Your task to perform on an android device: The quality of the product looks fine, but I am wishing to get the deal at a low price. Look for similar products so as to compare the prices of the product in the Temu app.
Image 0: 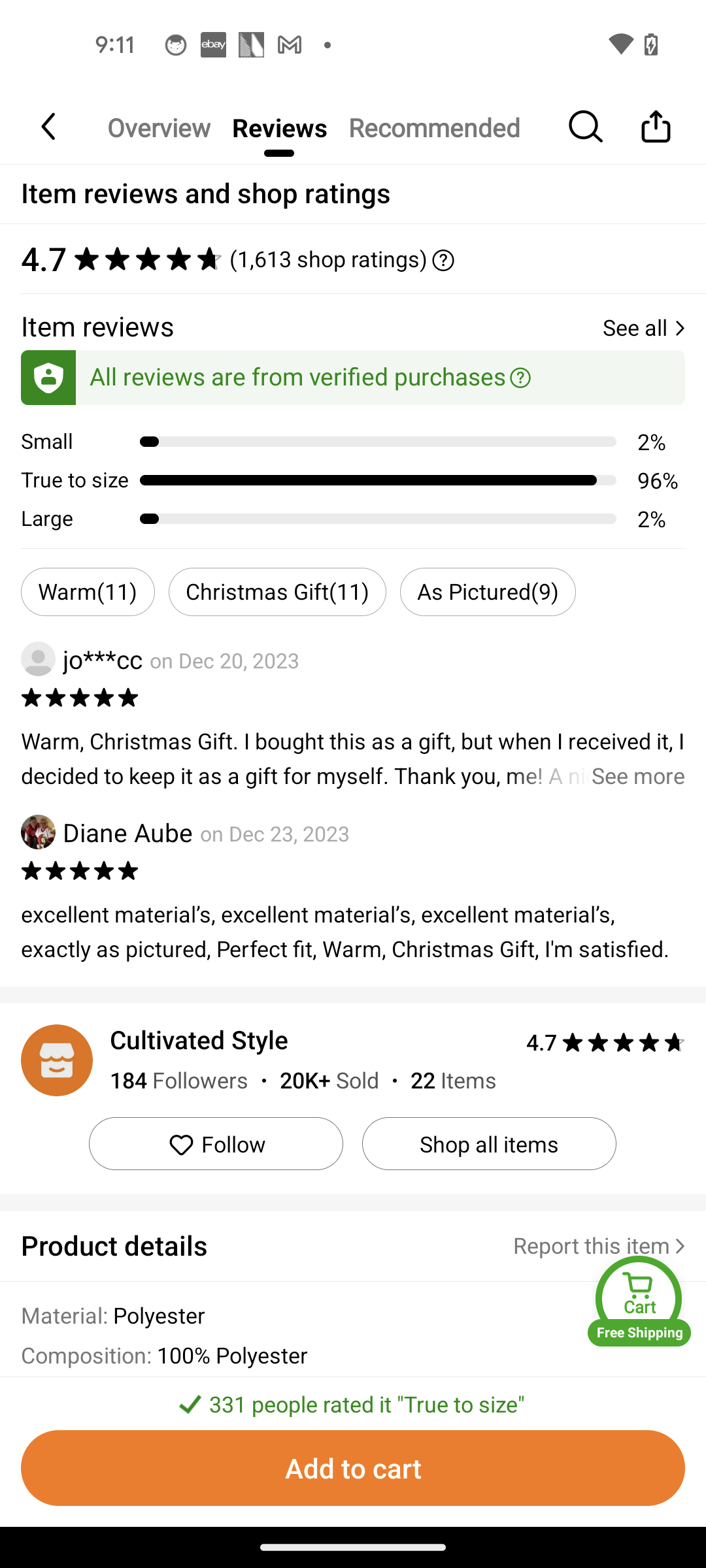
Click on the Recommended tab
Step 0: click (433, 127)
Image 1: 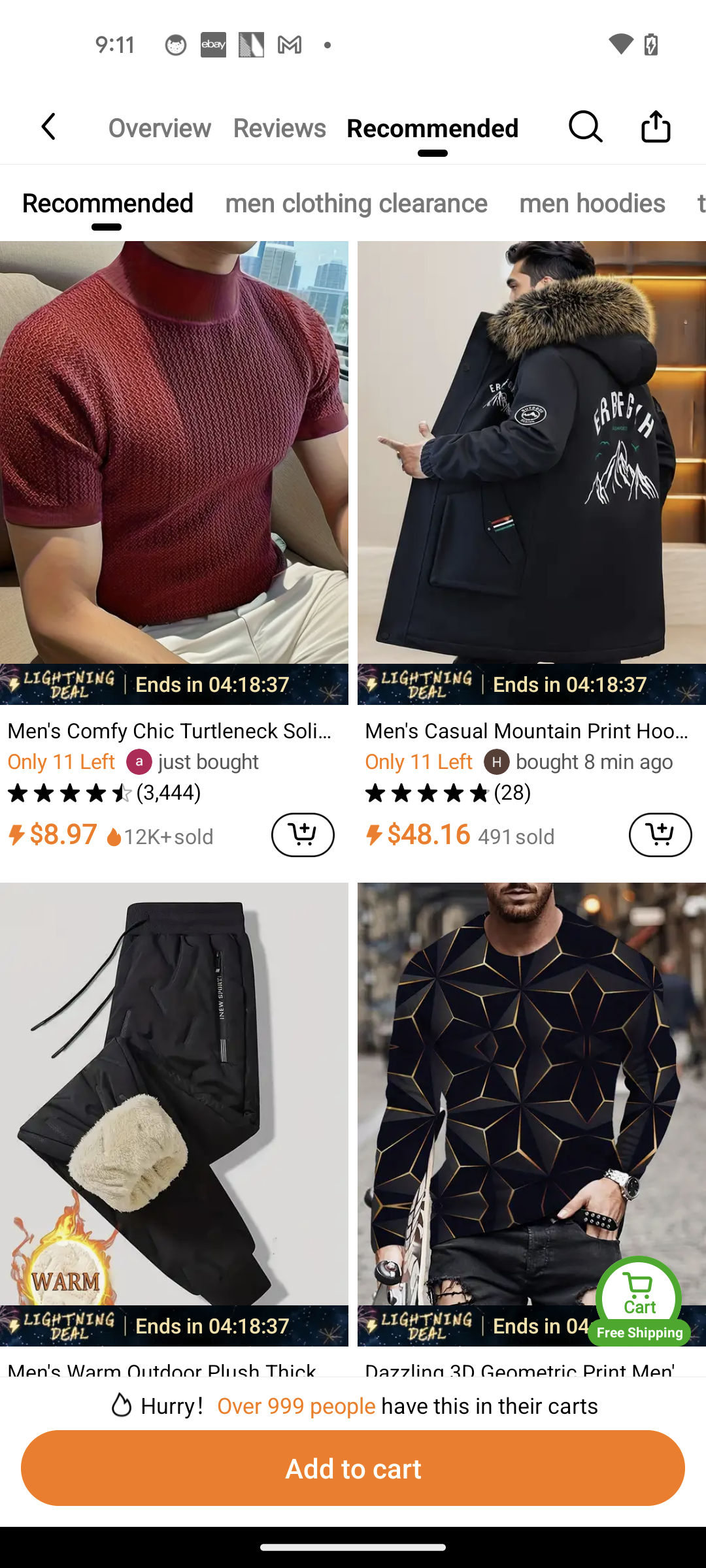
Swipe left the recommended category for thermal clothing
Step 1: scroll right
Image 2: 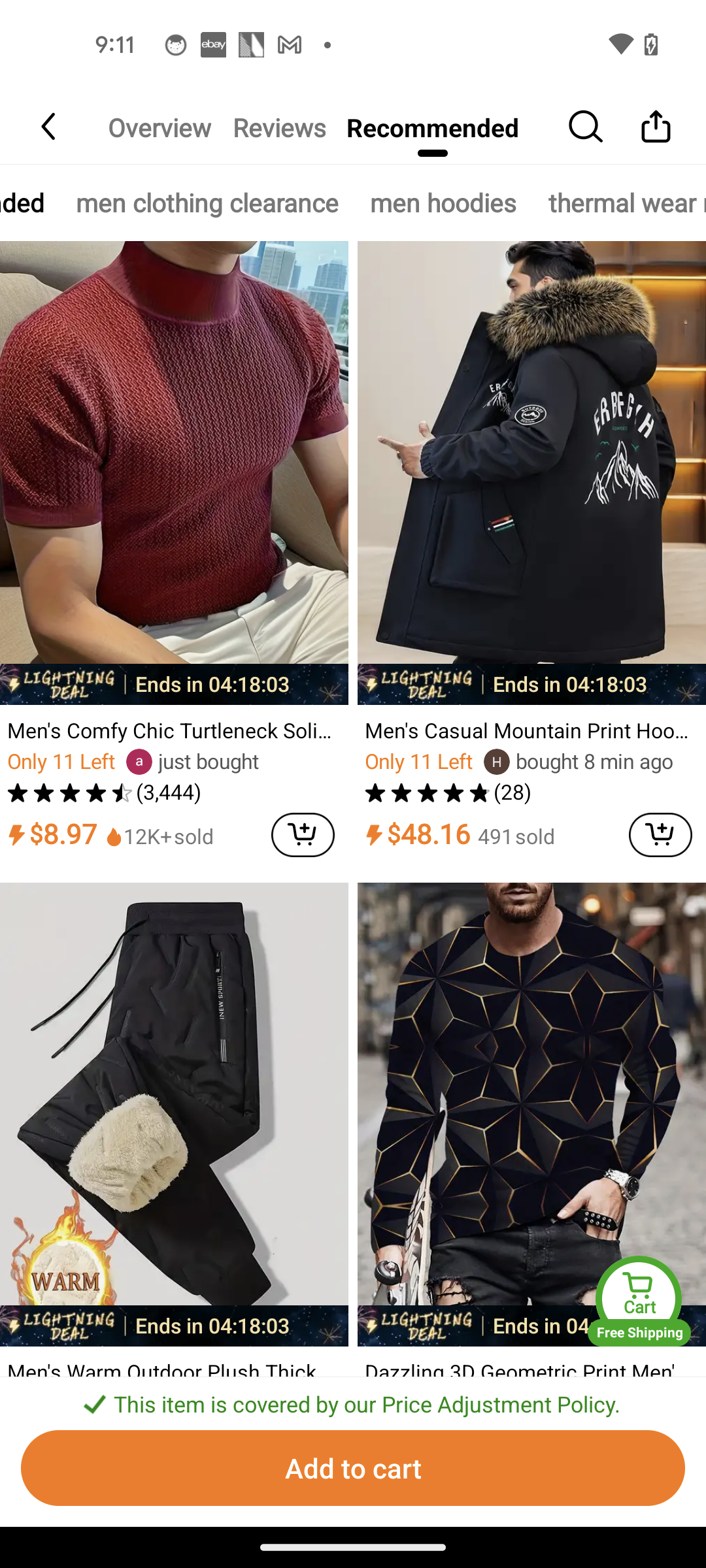
Click on the Thermal wear 
Step 2: click (627, 202)
Image 3: 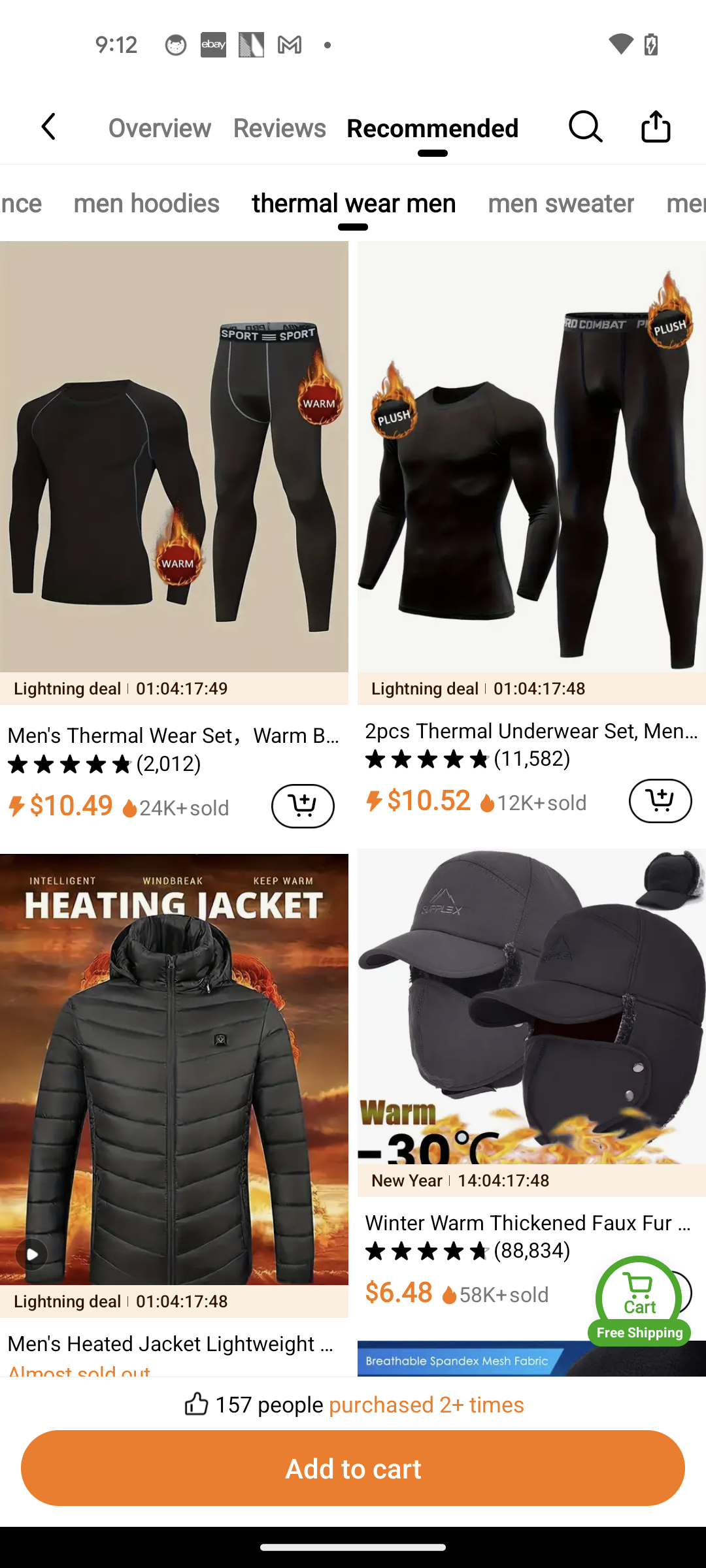
Swipe up for the similar products
Step 3: scroll down
Image 4: 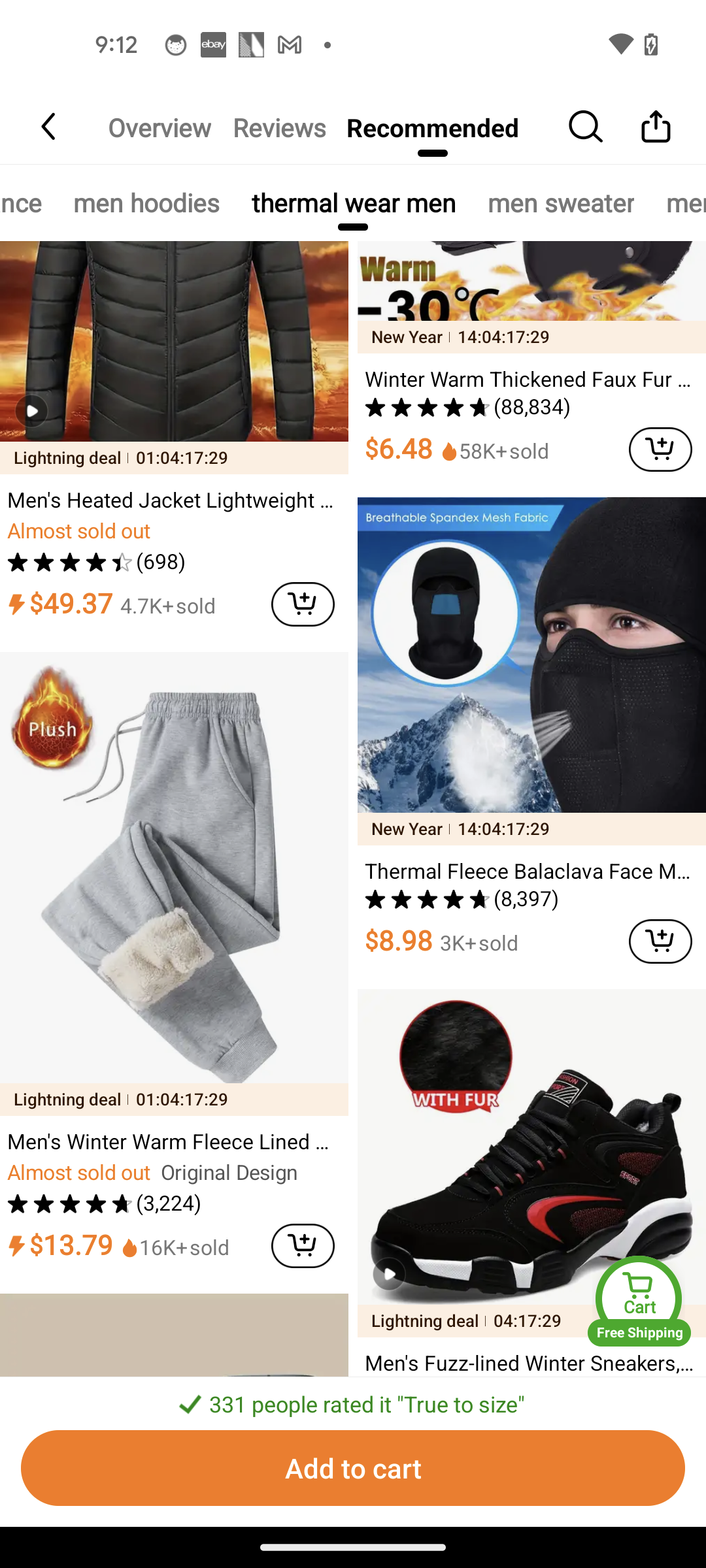
Swipe up for the similar products
Step 4: scroll down
Image 5: 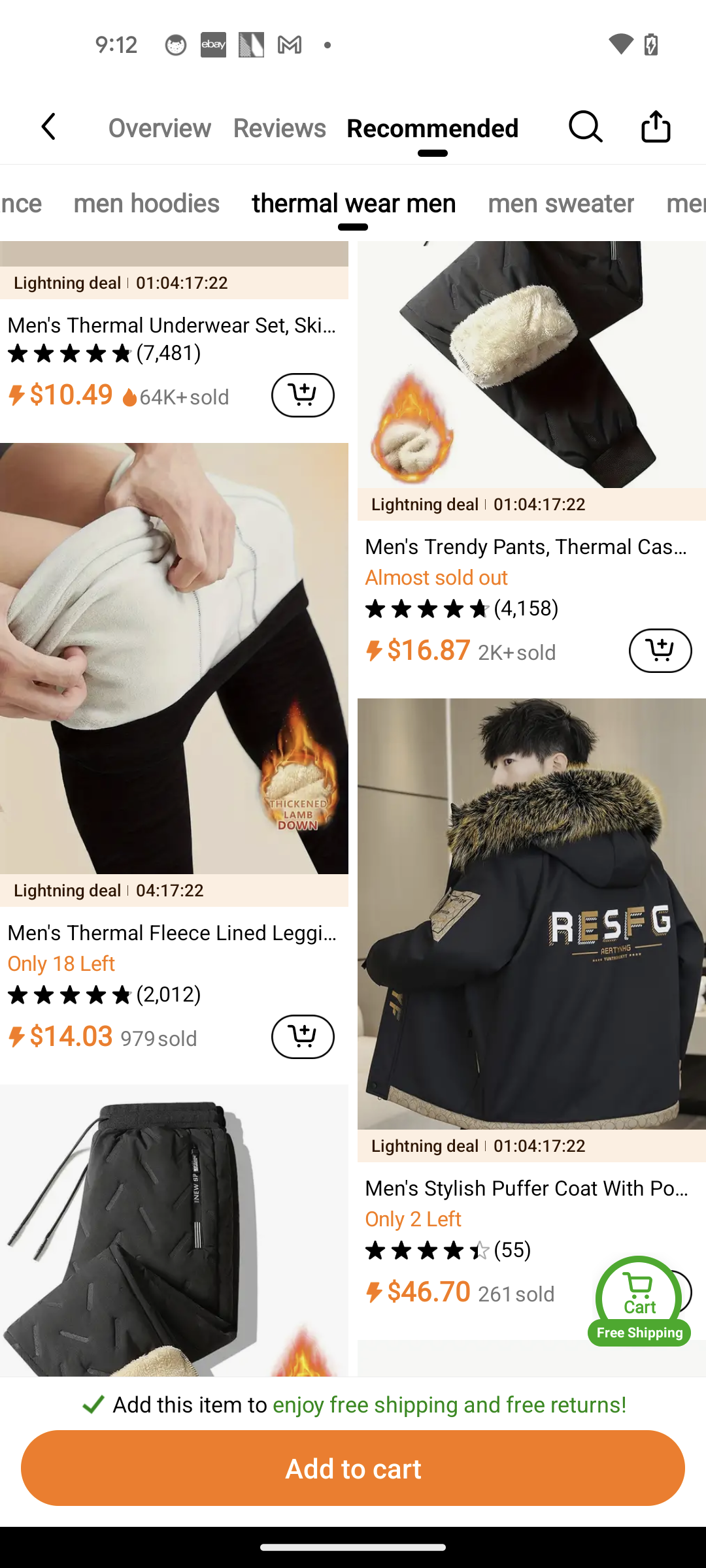
Swipe up for the similar products
Step 5: scroll down